Your task to perform on an android device: Delete the reminder Diggin cafe 
Image 0: 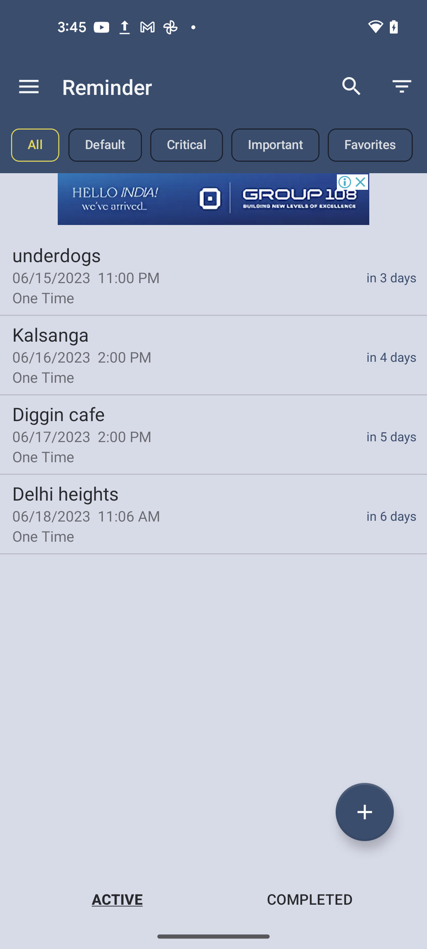
click on the  reminder Diggin cafe
Step 0: click (213, 434)
Image 1: 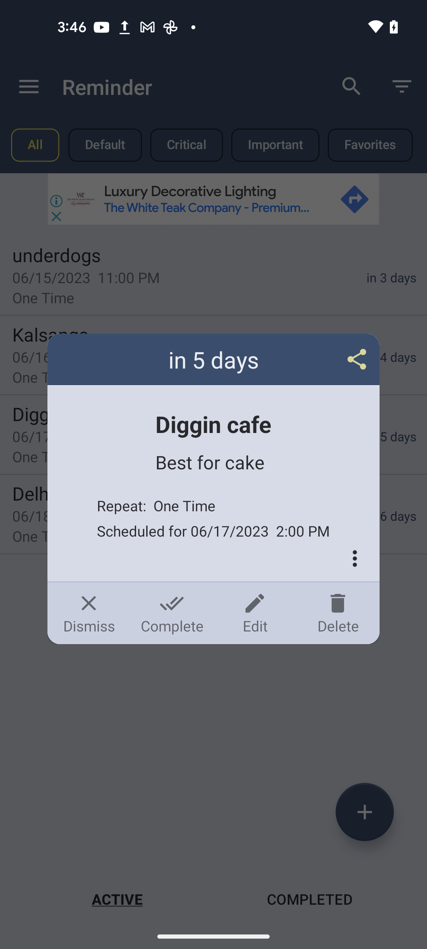
click on the delete icon
Step 1: click (338, 613)
Image 2: 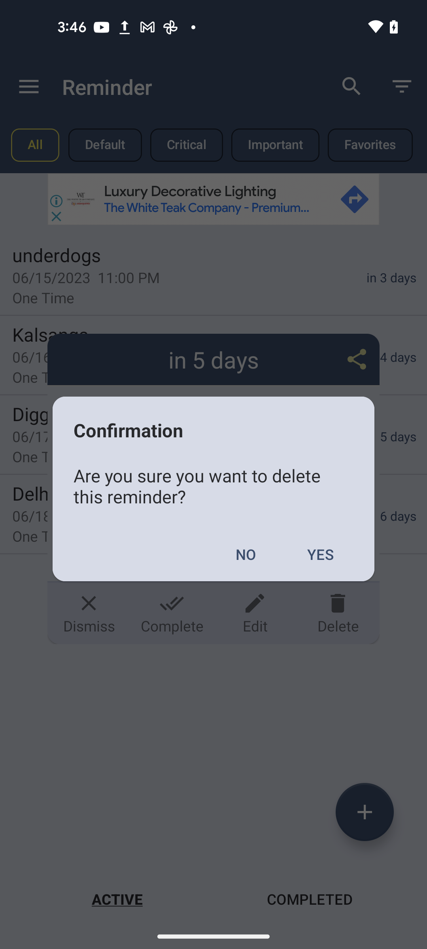
click on the yes button
Step 2: click (320, 554)